Your task to perform on an android device: Open the RapidBox app and read the reviews for Atom Men Blue Mid Ankle Sneaker.
Image 0: 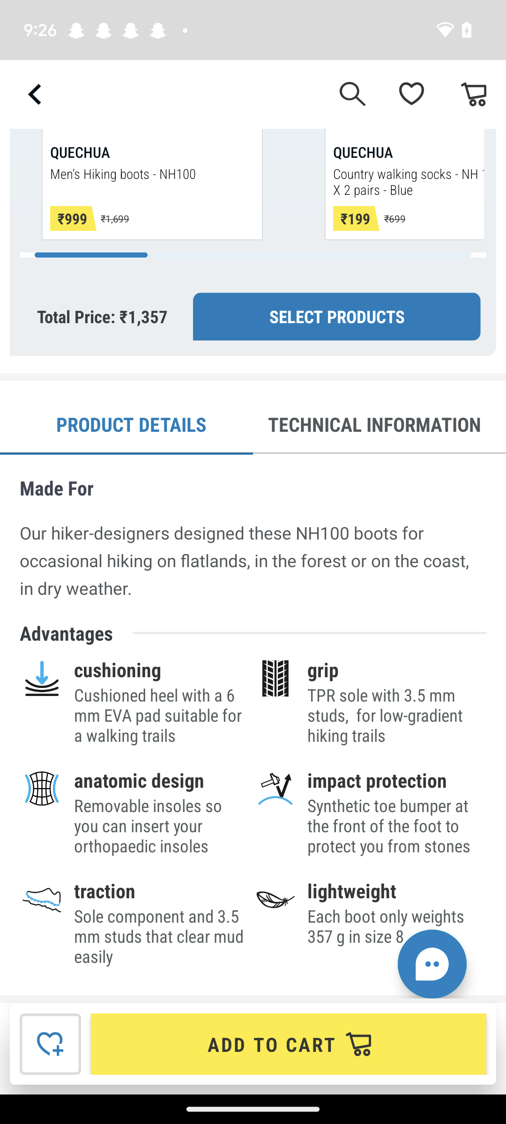
Open the RapidBox app
Step 0: open app "RapidBox"
Image 1: 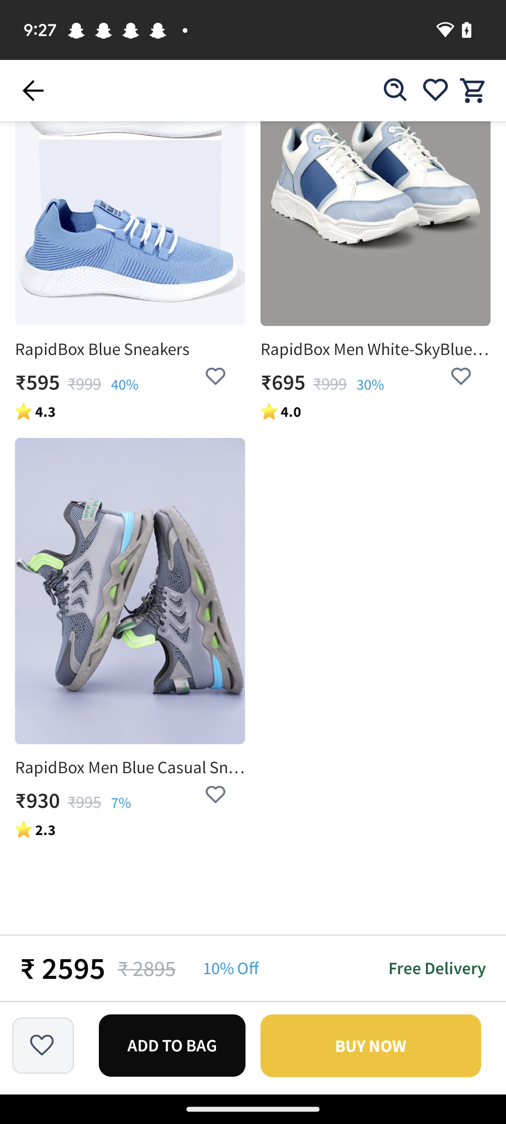
Swipe down to view review option
Step 1: scroll up
Image 2: 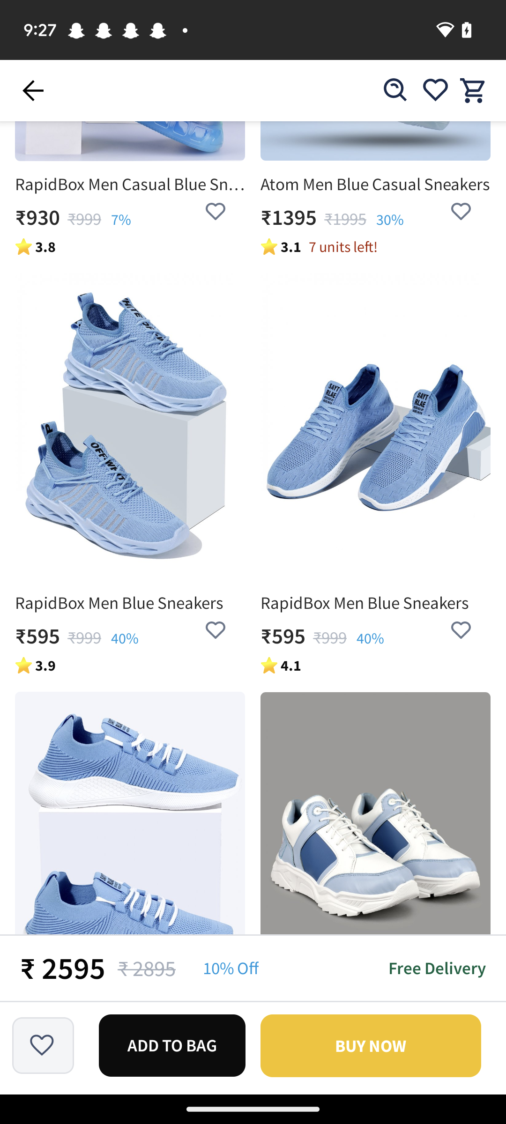
Swipe down to view review option
Step 2: scroll up
Image 3: 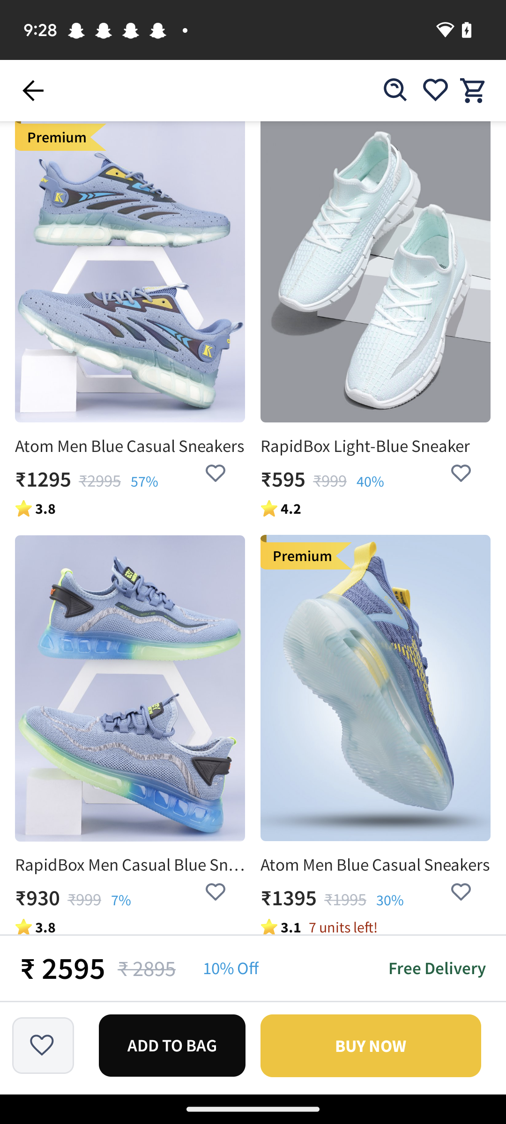
Swipe down to view review option
Step 3: scroll up
Image 4: 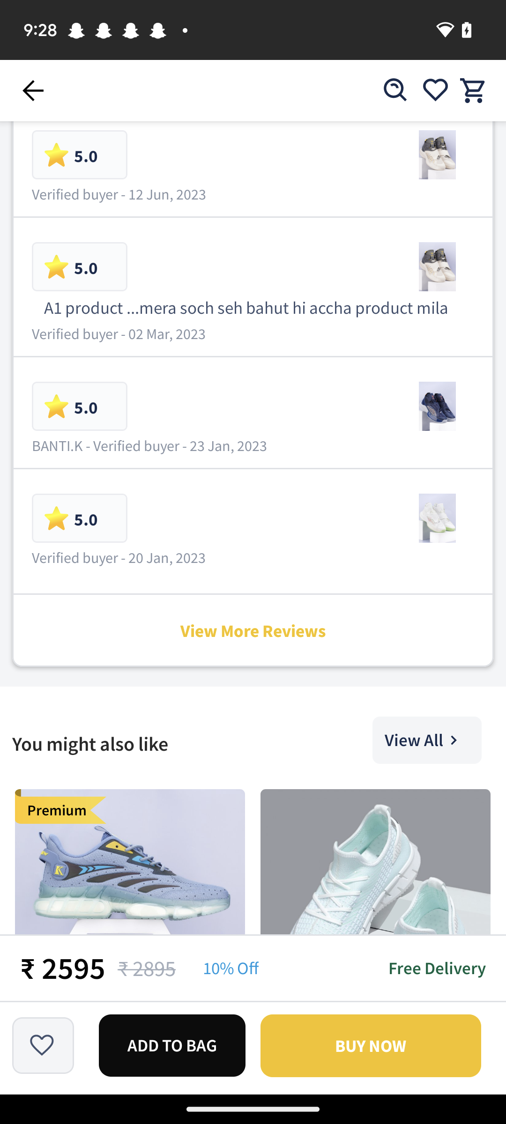
Click on view more reviews
Step 4: click (253, 631)
Image 5: 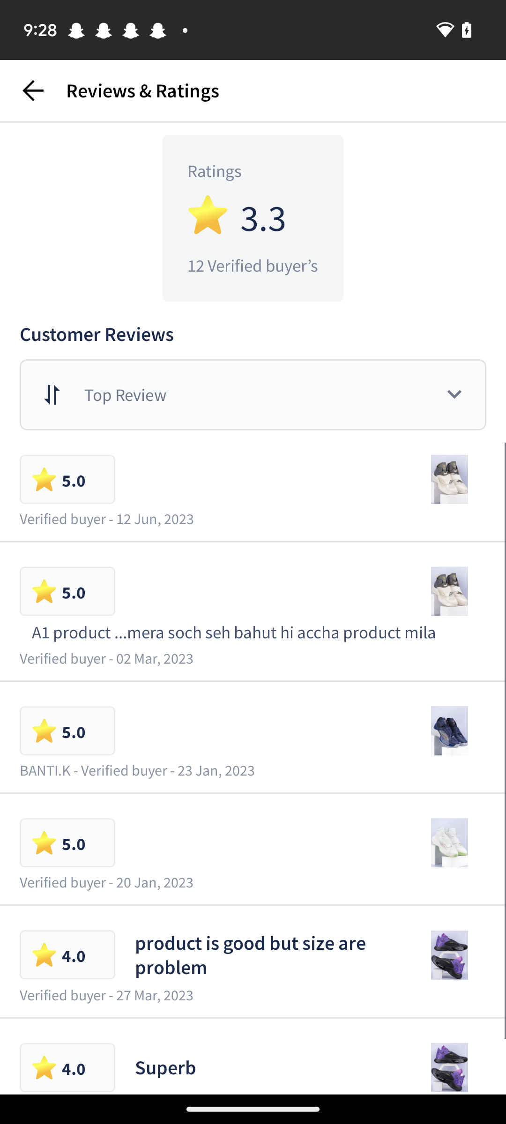
Swipe up to the view the reviews
Step 5: scroll down
Image 6: 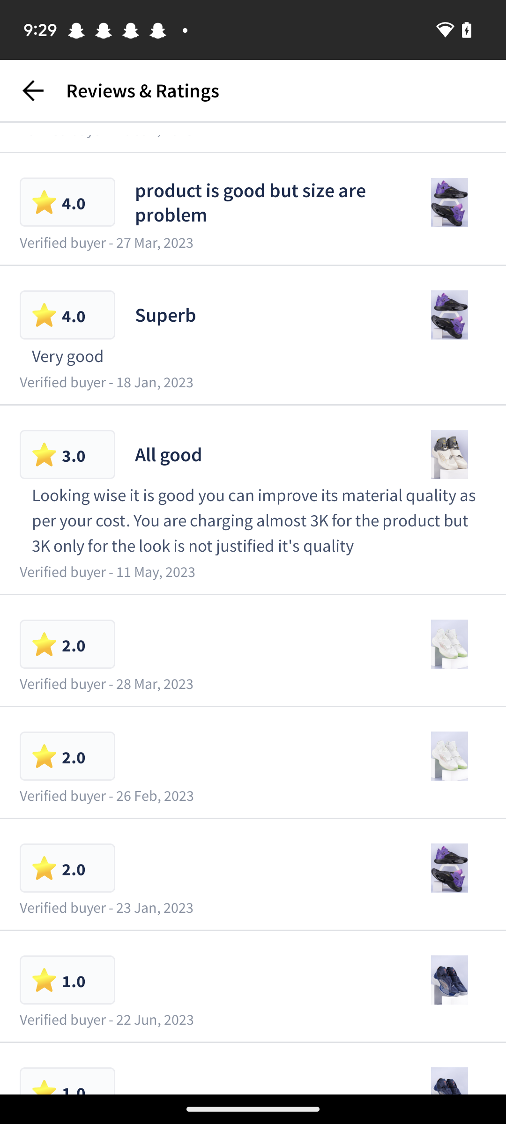
Swipe up to the view the reviews
Step 6: scroll down
Image 7: 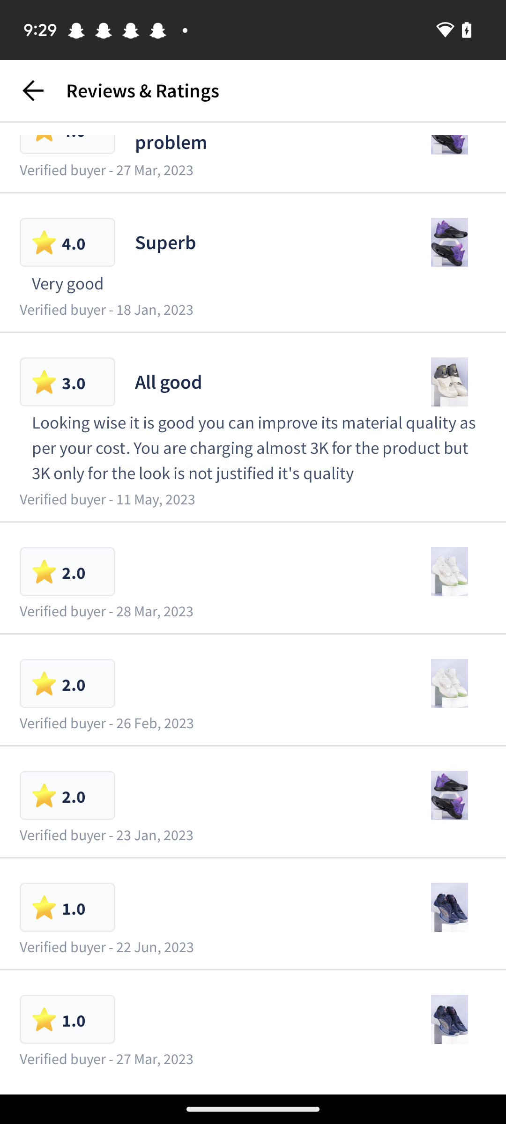
Swipe up to the view the reviews
Step 7: scroll down